Your task to perform on an android device: I want to know today's weather forecast. Show me current weather in the AccuWeather app.
Image 0: 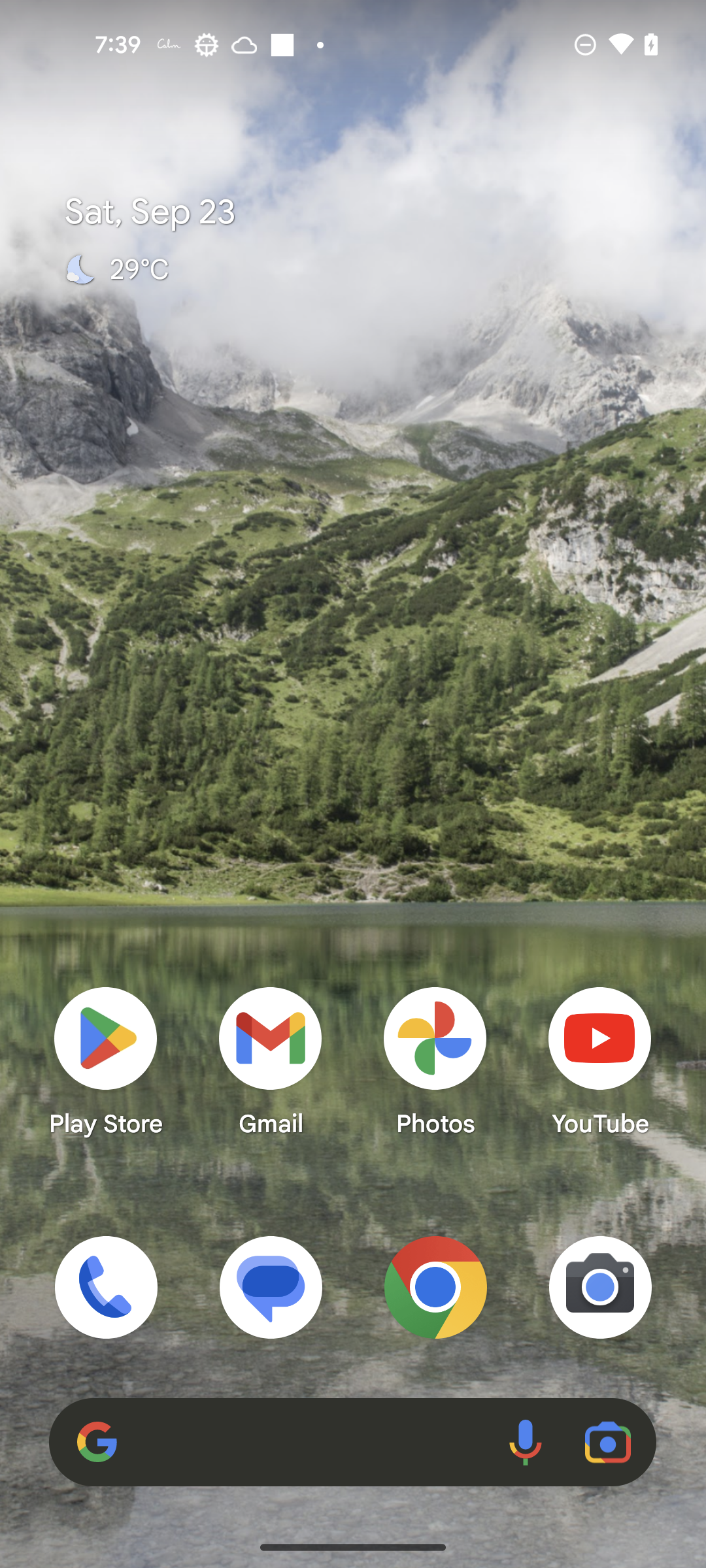
Open the AccuWeather app
Step 0: open app "AccuWeather"